Your task to perform on an android device: In the Plantum app, I want to create a garden plan to grow a Peace lily also mentioning their water , temperature, light and humidity required to grow them.
Image 0: 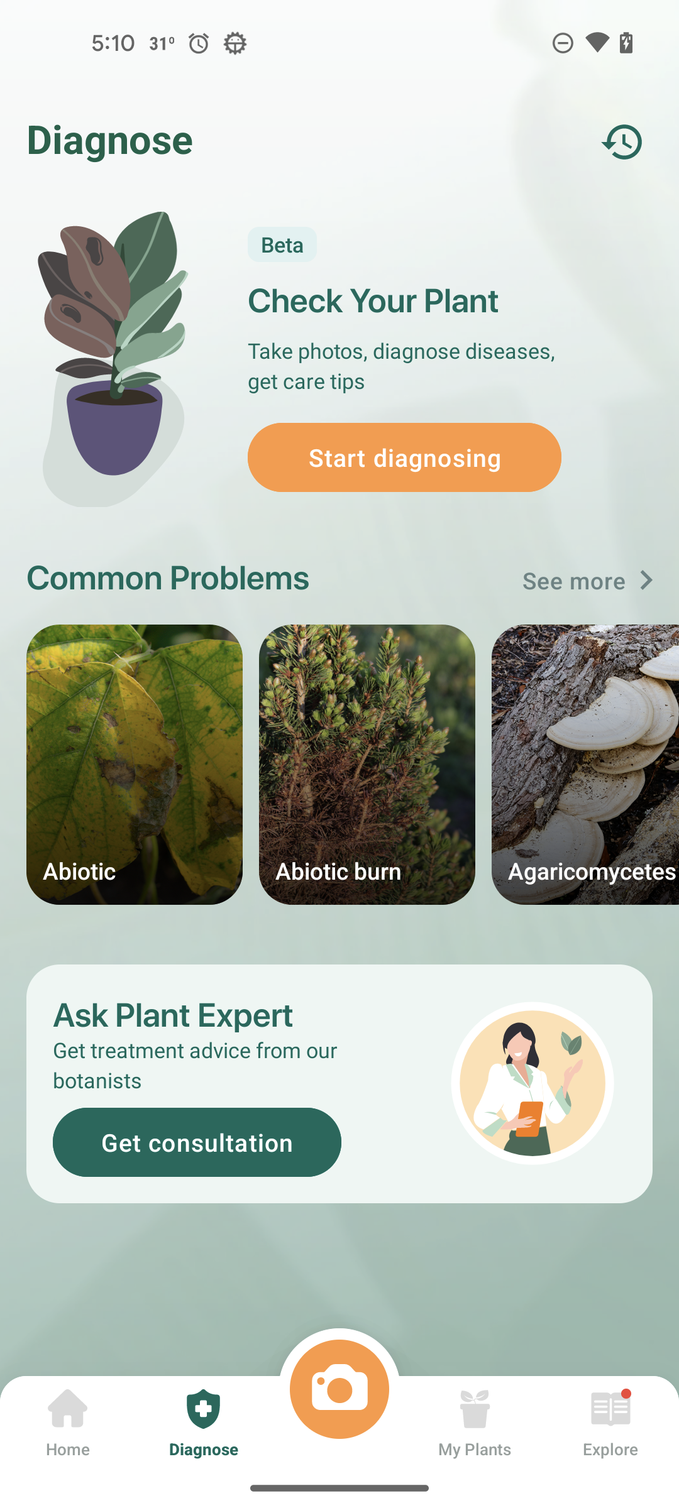
Click on the My plants tab 
Step 0: click (475, 1424)
Image 1: 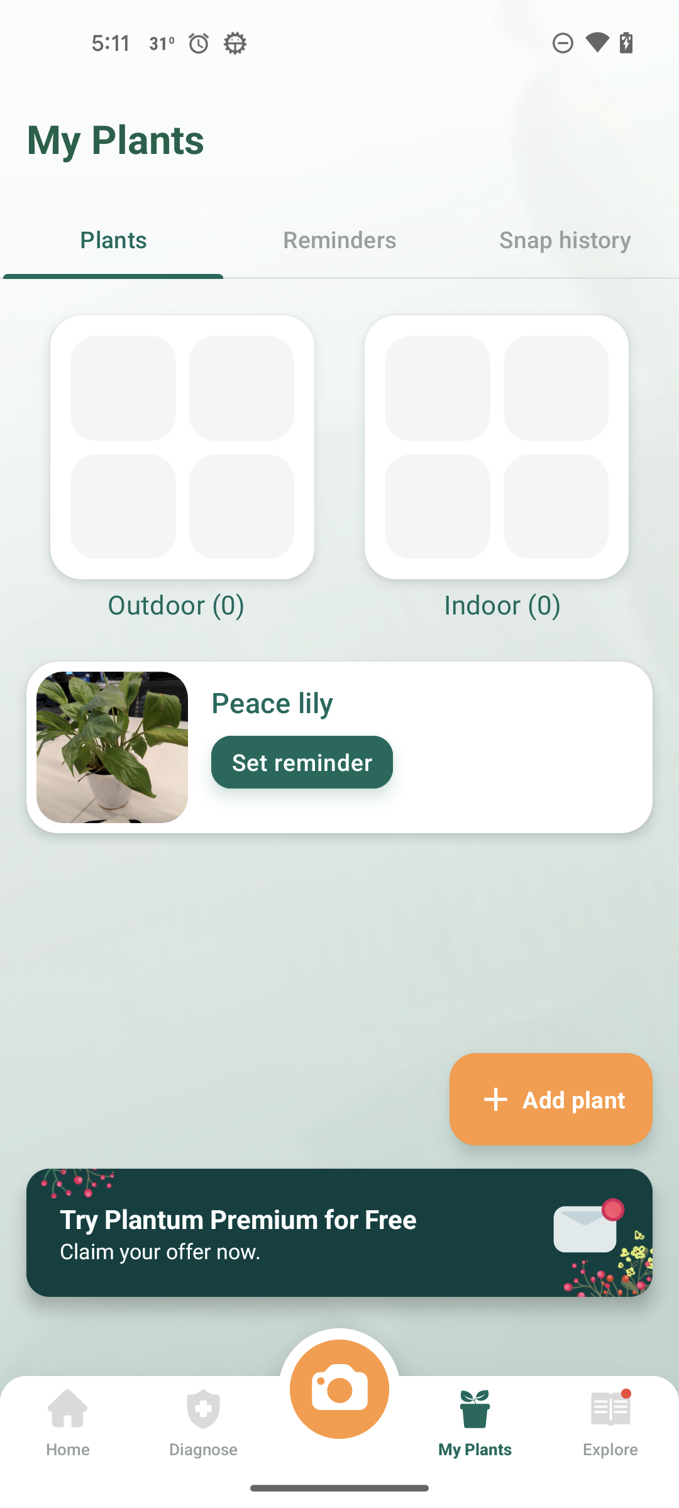
Click on the peace lily 
Step 1: click (112, 747)